Your task to perform on an android device: I want to subscribe to the STMPD RCRDS channel because I like the Martin Garrix song "animals" and want to hear more of his music on the YouTube app
Image 0: 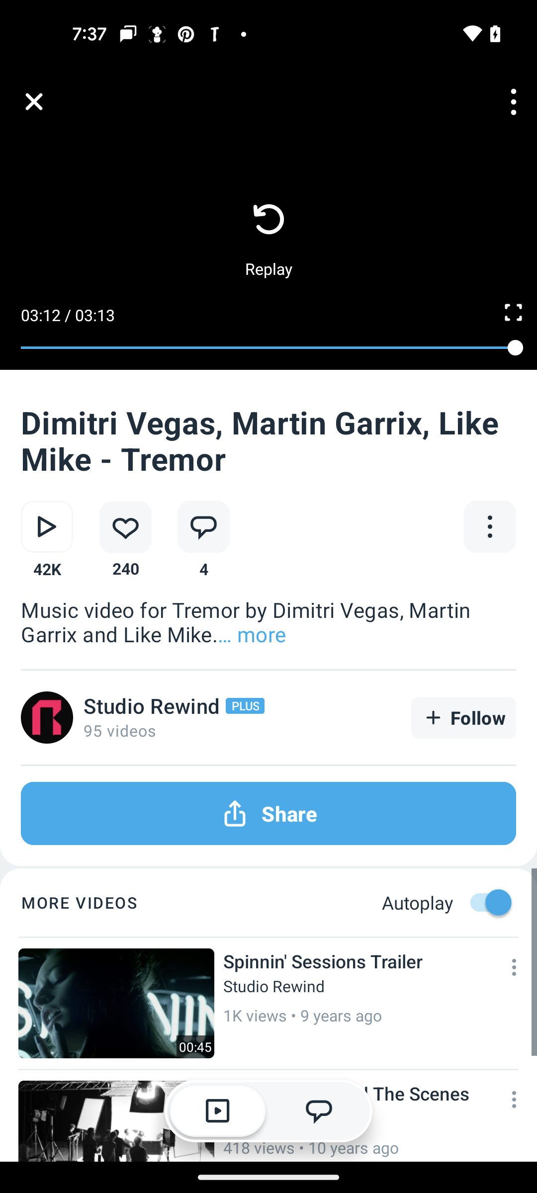
Open the YouTube app
Step 0: open app "YouTube"
Image 1: 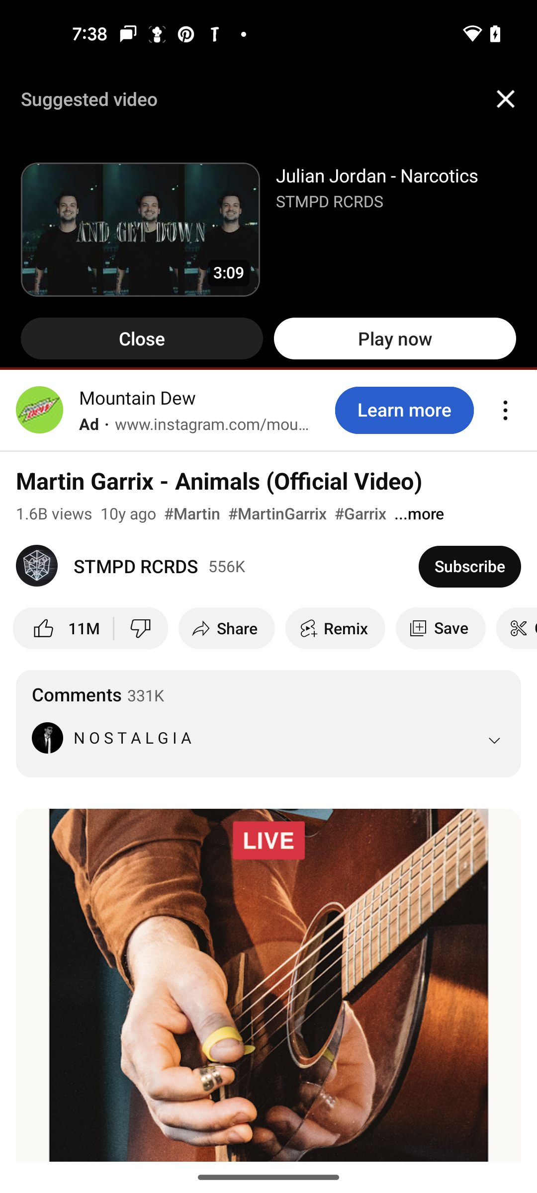
click on the subscribe button of STMPD RCRDS channel
Step 1: click (470, 566)
Image 2: 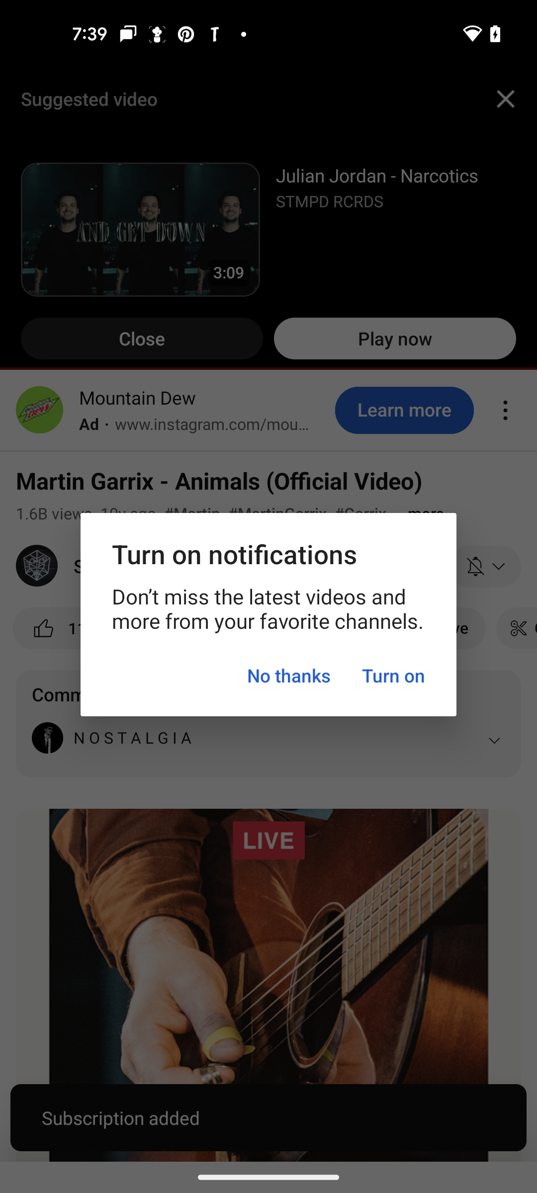
click on no thanks
Step 2: click (289, 676)